Your task to perform on an android device: Draw the rectangle-shaped box on the current open canvas in the HiPaint app.
Image 0: 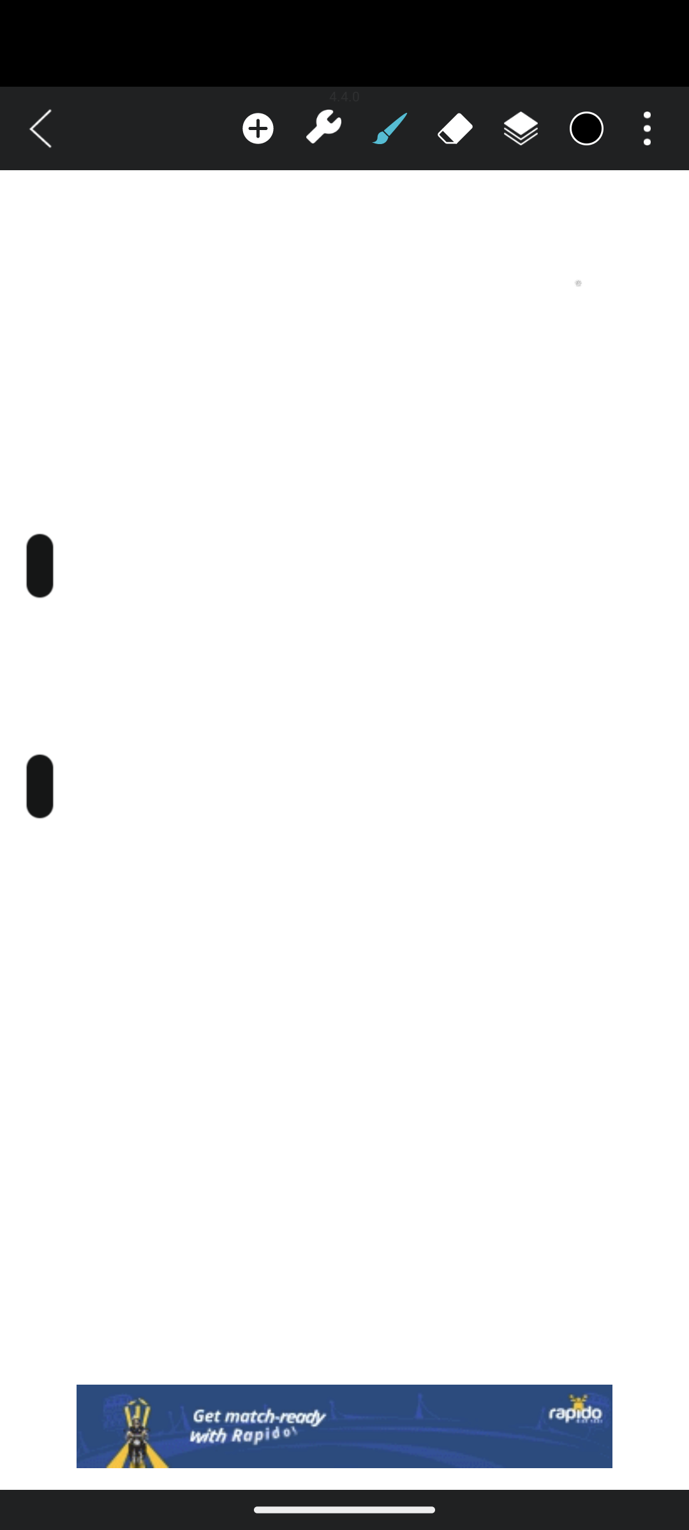
Click on the add icon at the top of the screen.
Step 0: click (257, 128)
Image 1: 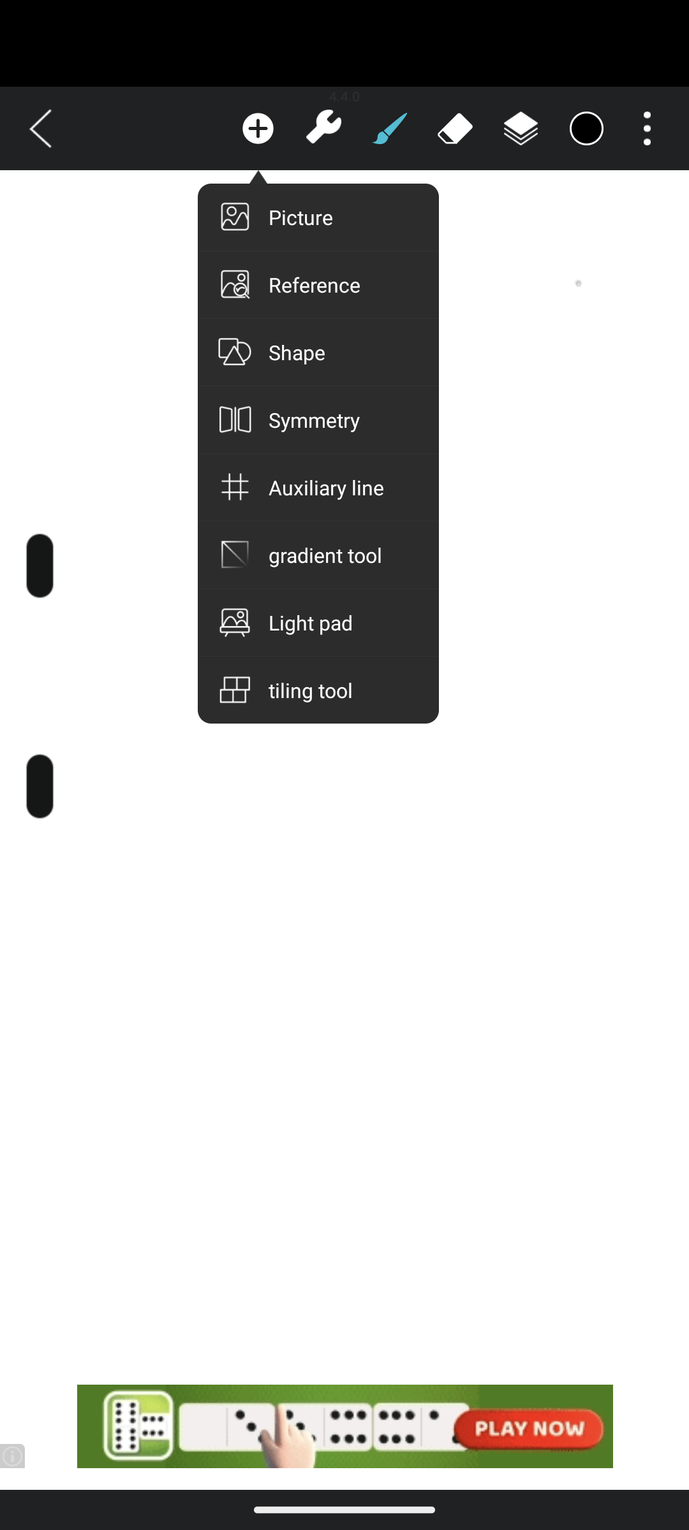
Click on Shape tab.
Step 1: click (297, 352)
Image 2: 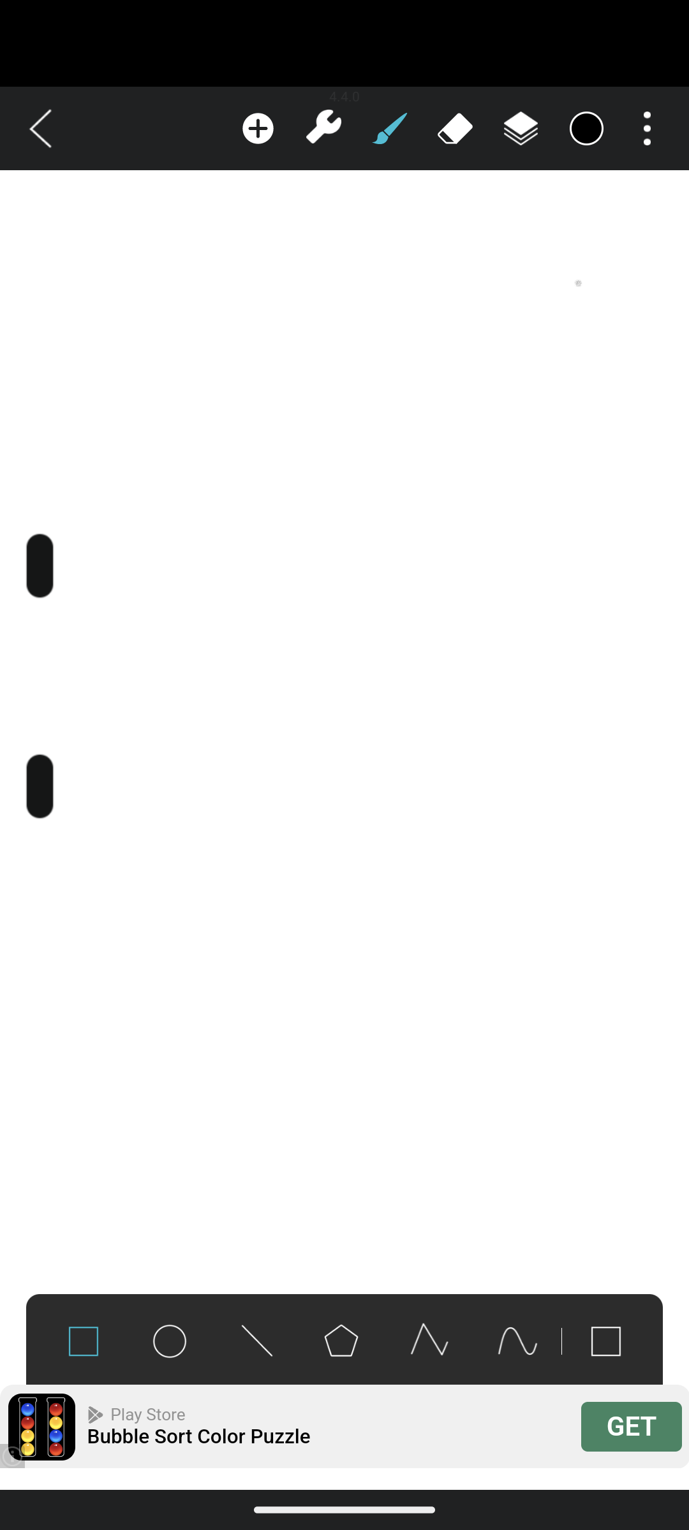
Swipe from top-left to bottom right to draw the shape.
Step 2: scroll left